Your task to perform on an android device: To make the background more eye-catching and appealing, I want to create a black-and-white effect.
Image 0: 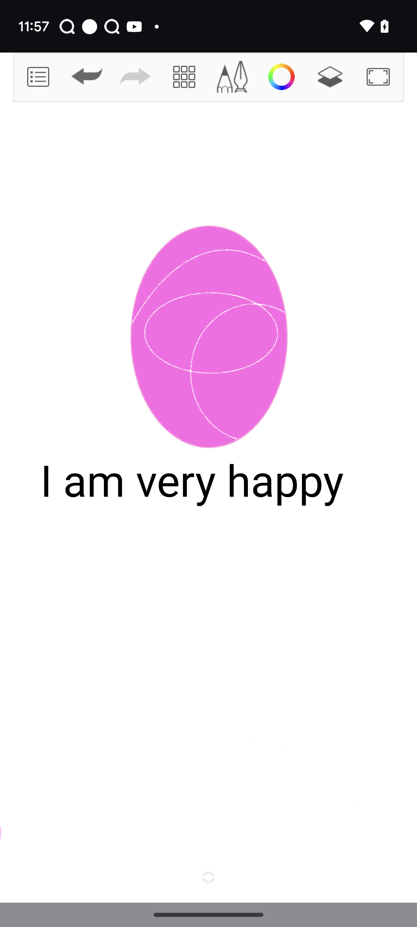
Click on the layer icon at the top of the screen
Step 0: click (330, 77)
Image 1: 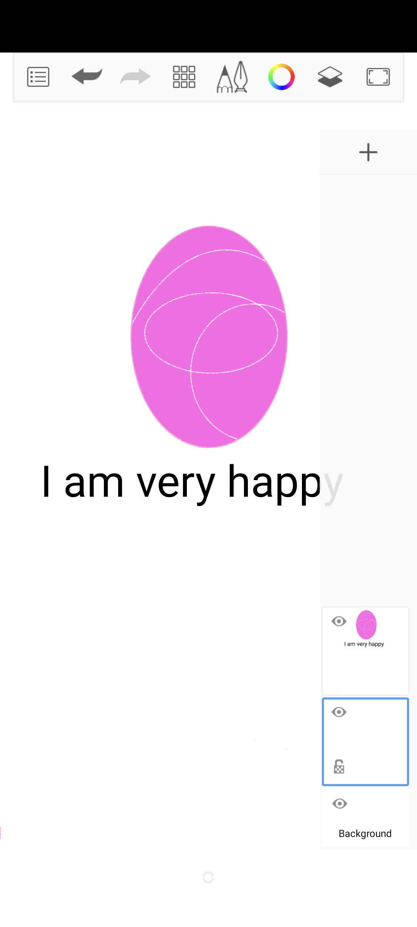
Click on the background option
Step 1: click (365, 818)
Image 2: 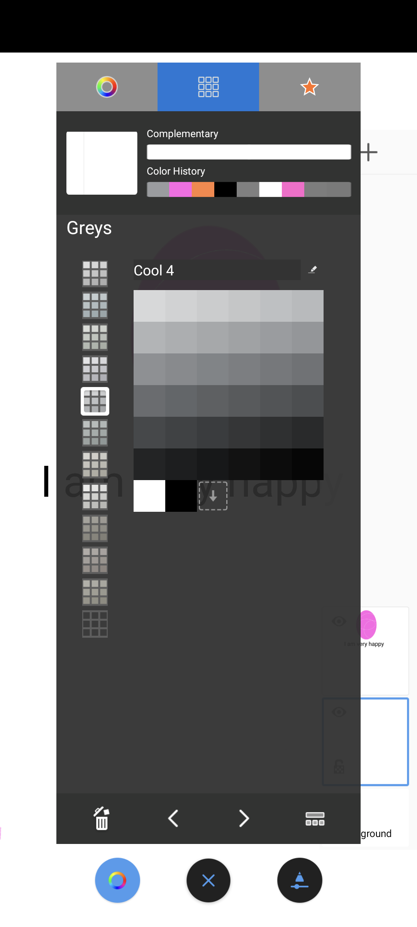
Click on the first color
Step 2: click (149, 306)
Image 3: 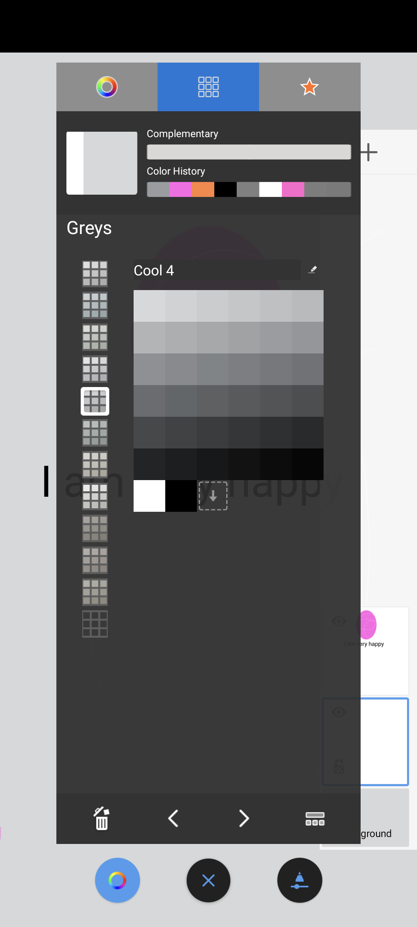
Click on the first color
Step 3: wait